Your task to perform on an android device: Delete my old note on renewable energy because I don't need that note anymore in the Keep Notes app.
Image 0: 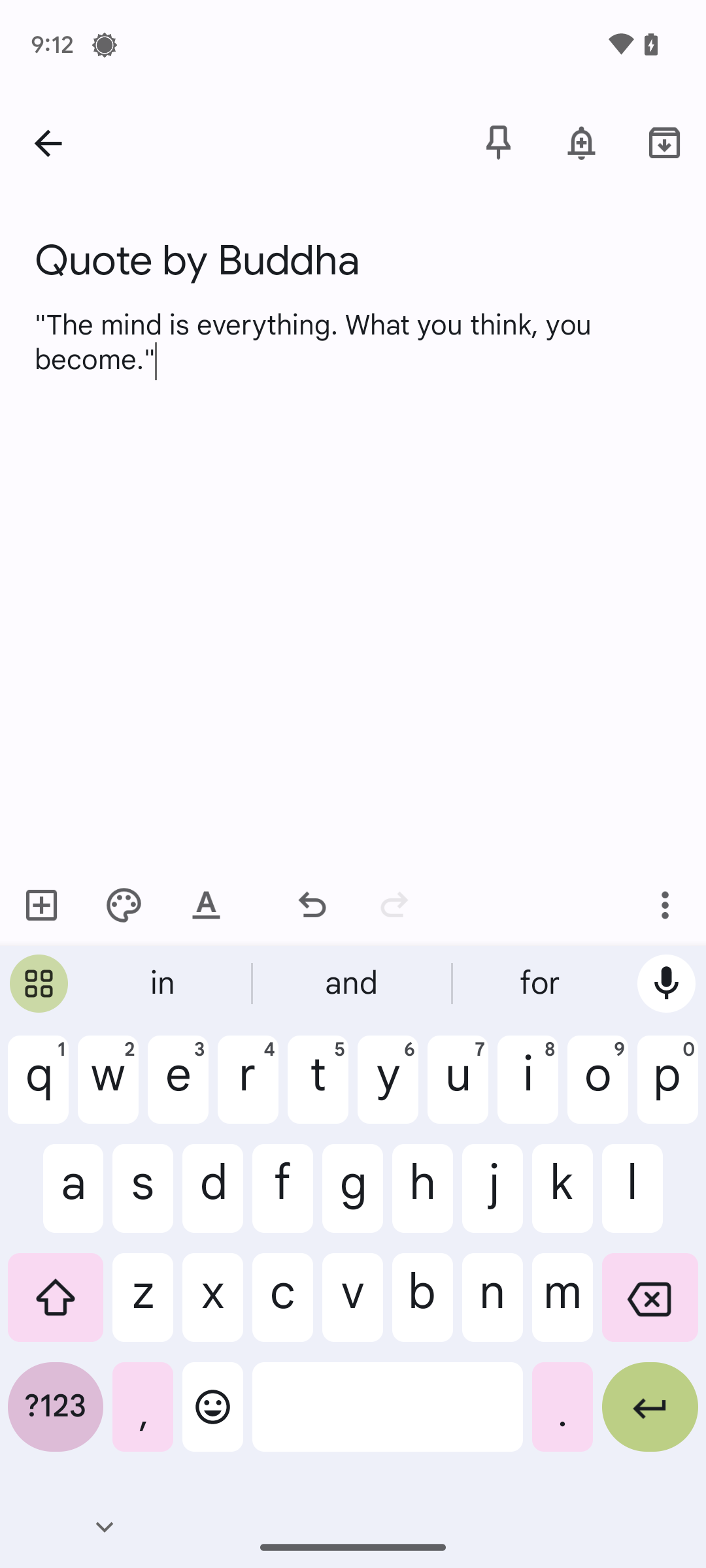
Go back to the home screen of the Keep Notes app.
Step 0: press back button
Image 1: 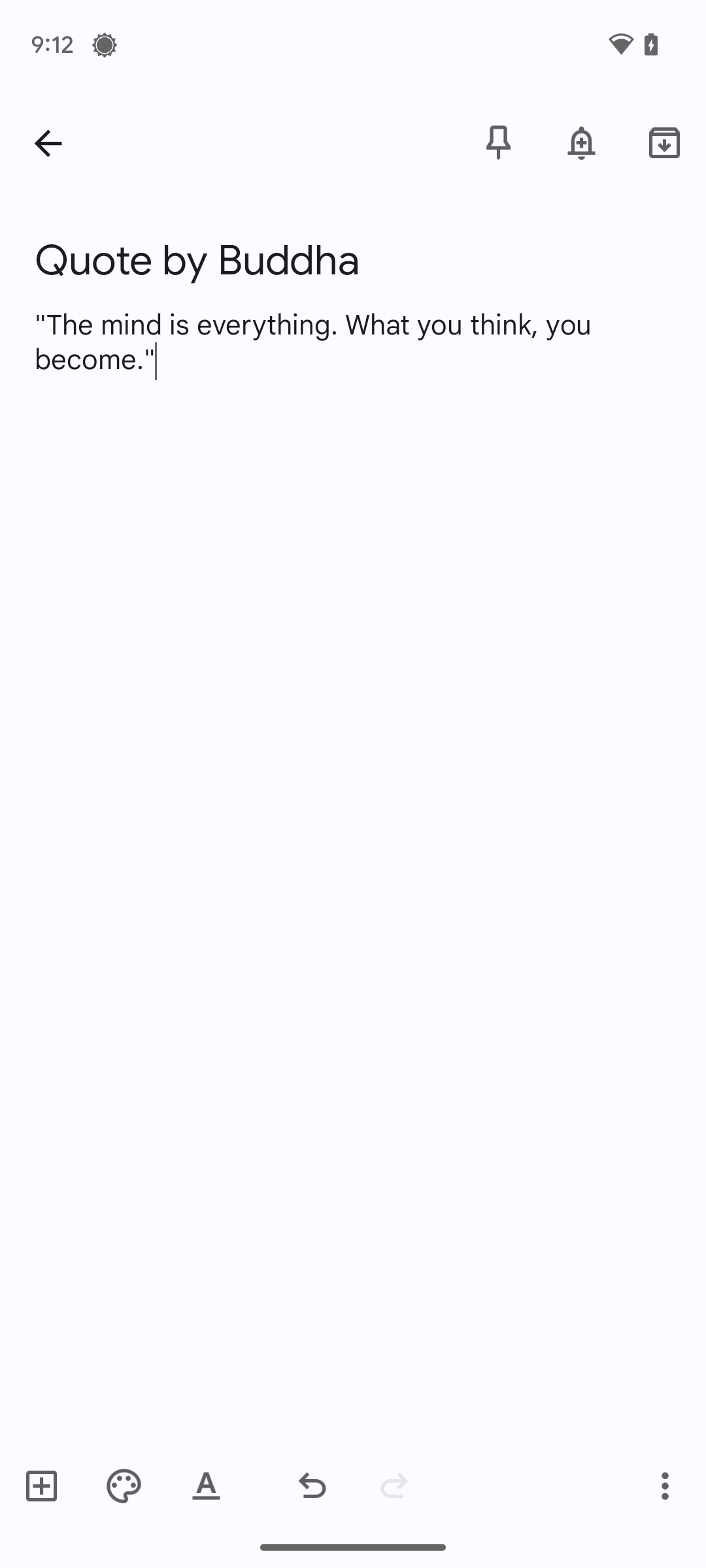
Go back to the home screen of the Keep Notes app.
Step 1: press back button
Image 2: 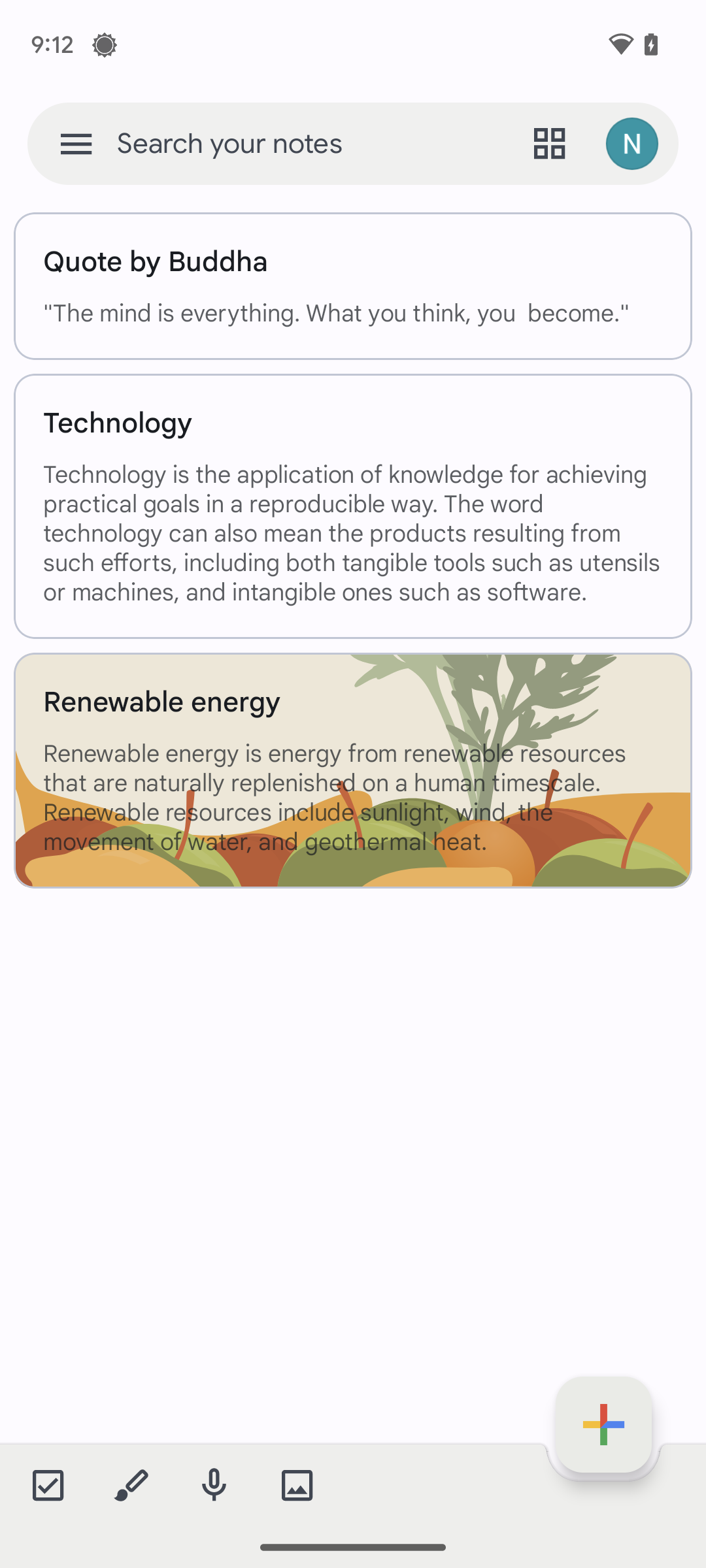
Click on the Note of renewable energy.
Step 2: click (353, 797)
Image 3: 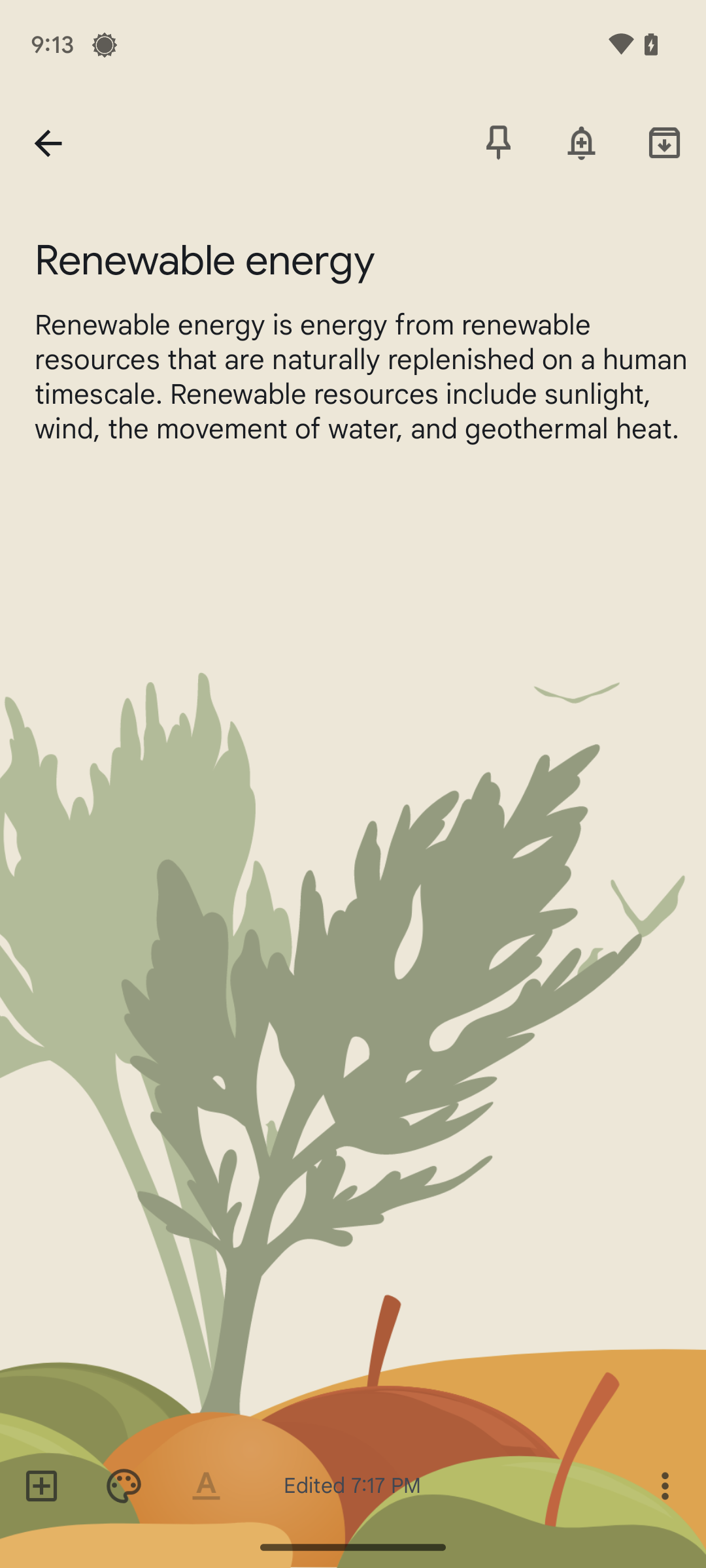
Click on the three dot icon at the bottom-right corner of the screen.
Step 3: click (664, 1485)
Image 4: 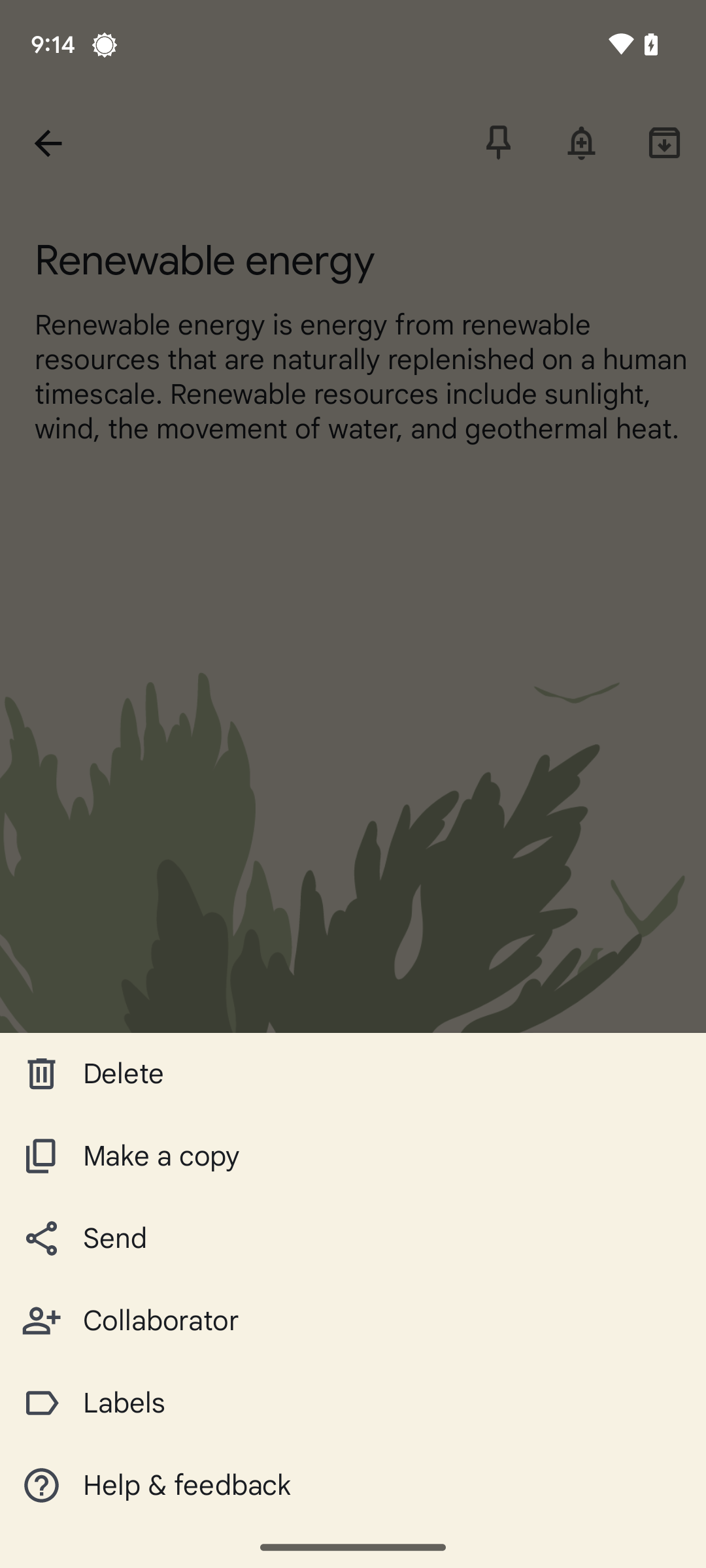
Click on Delete.
Step 4: click (353, 1074)